Your task to perform on an android device: I intended to stay in Jerusalem for a few days. In the Airbnb app, look for a hotel in Jerusalem for two adults to stay from October 30 to November 2.
Image 0: 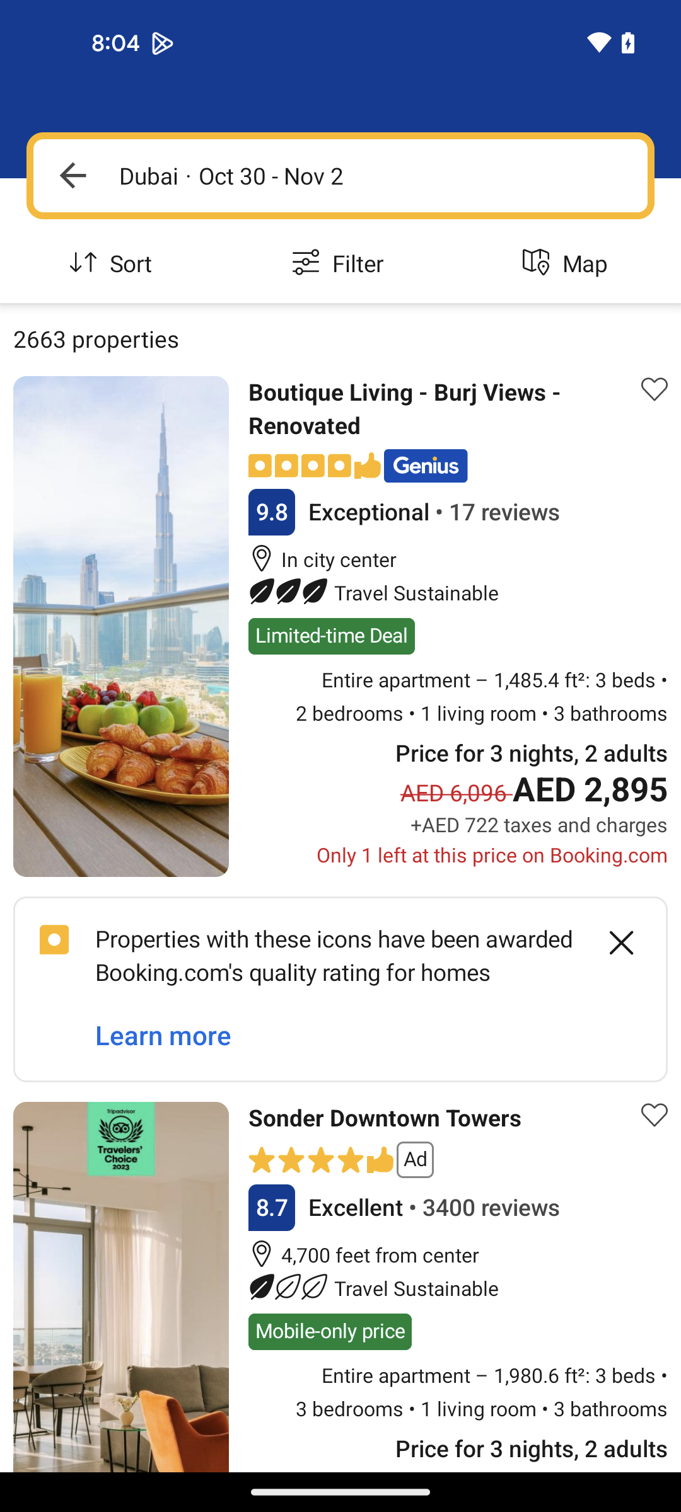
Open Airbnb app
Step 0: open app "Airbnb"
Image 1: 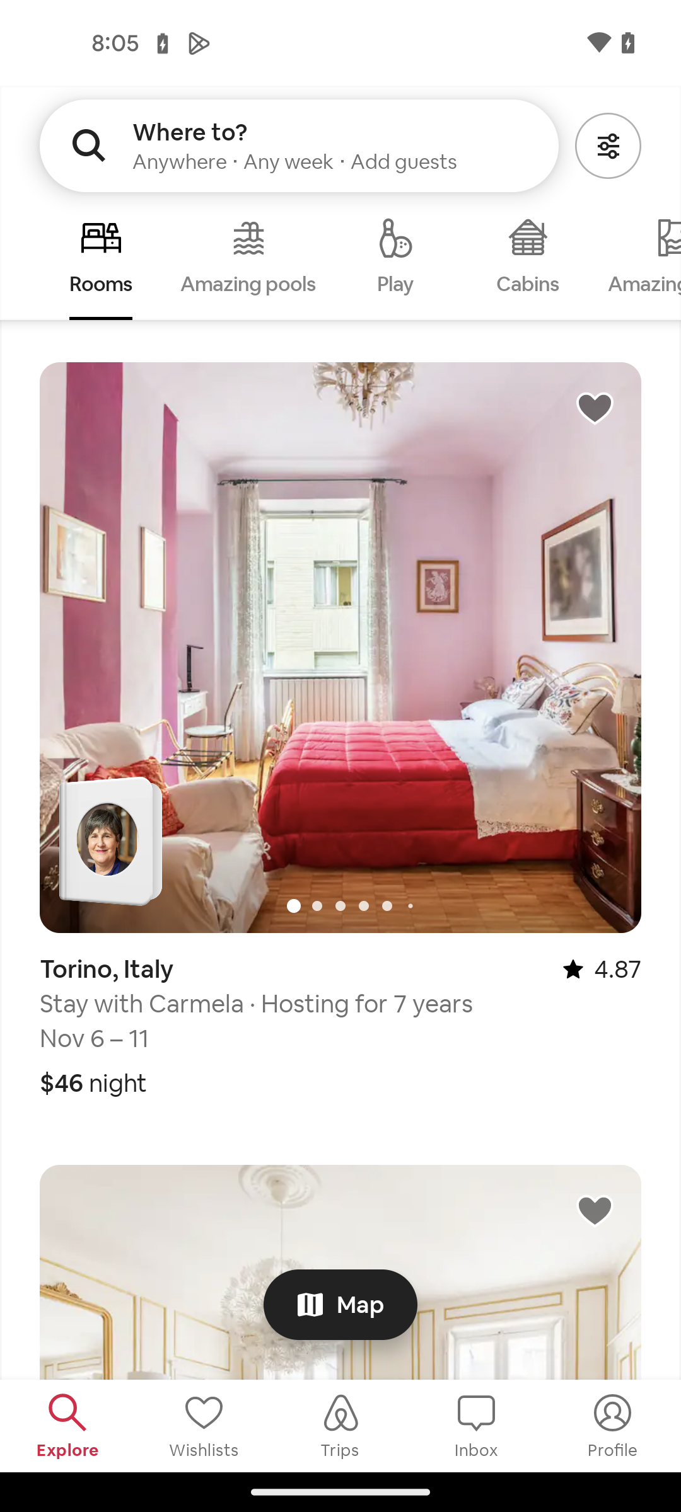
Click on the Where to? search bar
Step 1: click (110, 149)
Image 2: 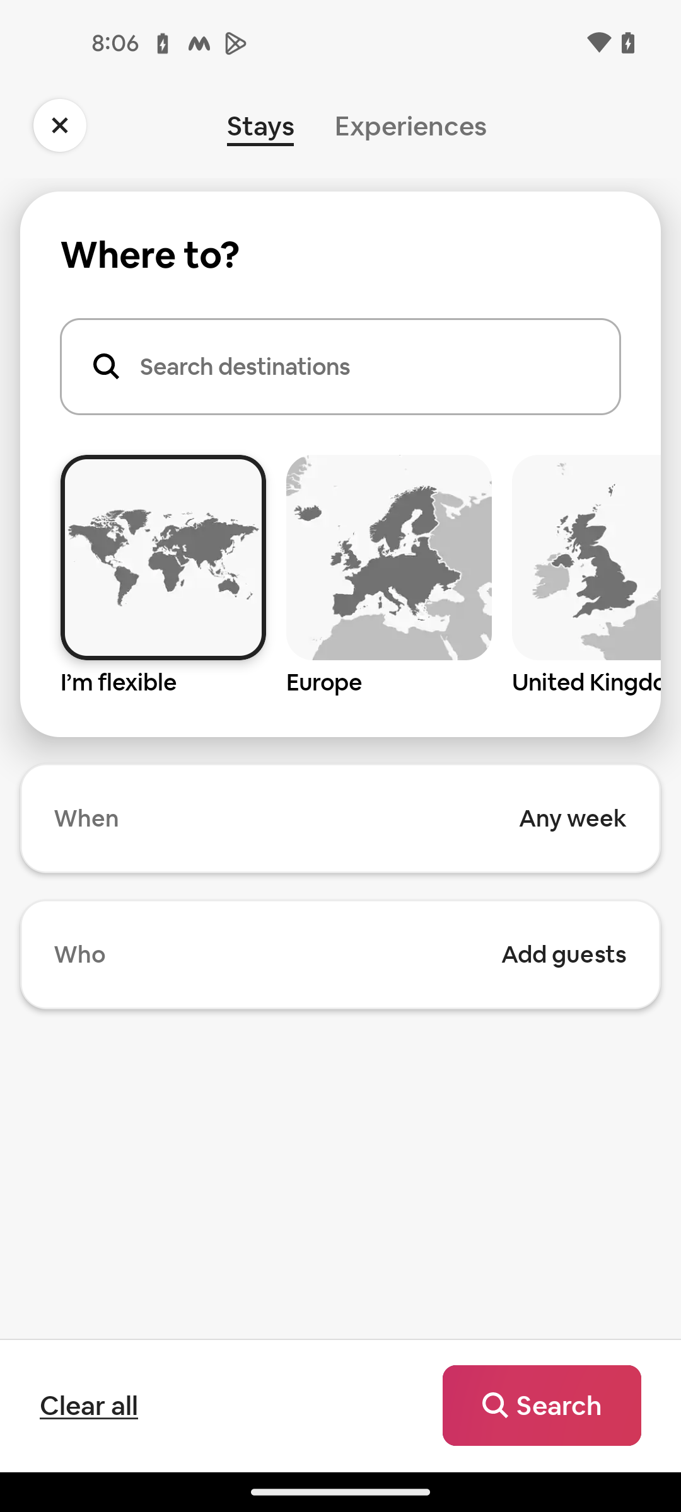
Click on the Search destinations search bar
Step 2: click (340, 464)
Image 3: 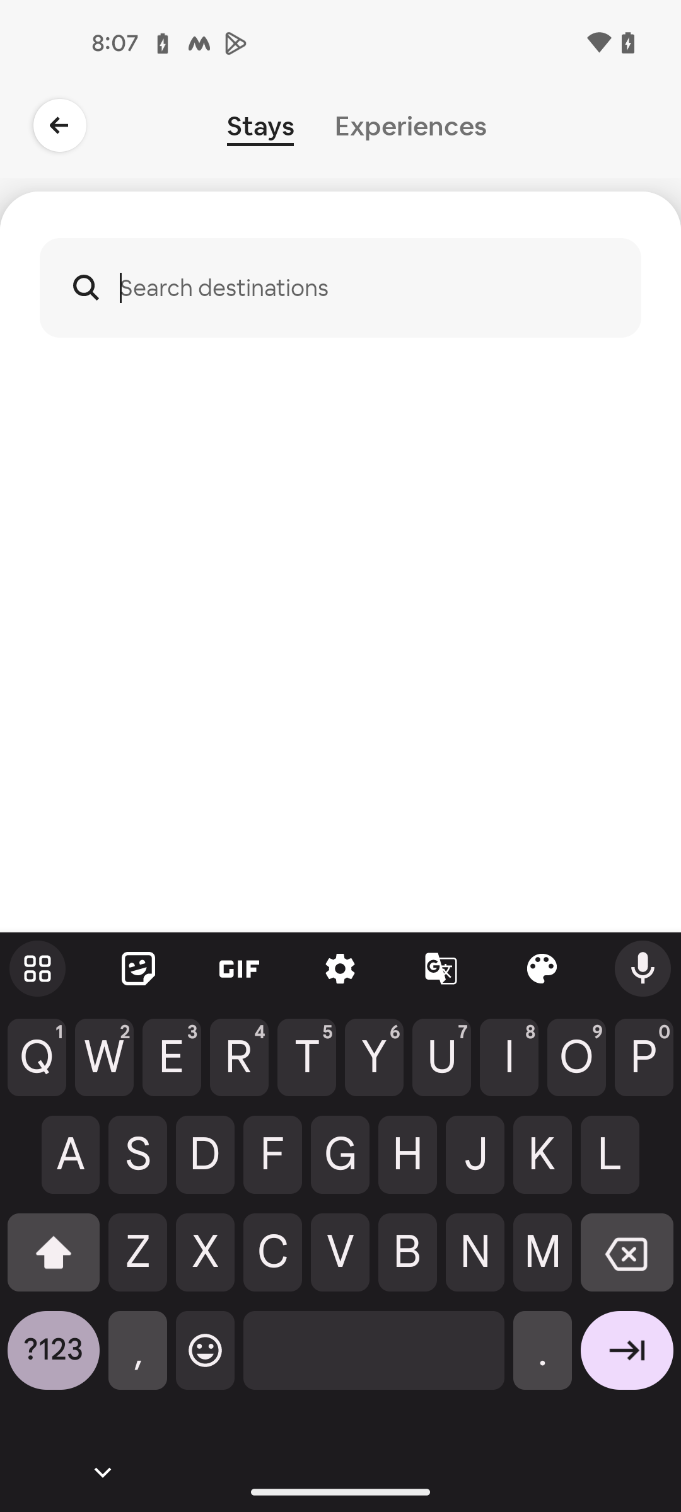
Search for Jerusalem
Step 3: type "Jerusalem"
Image 5: 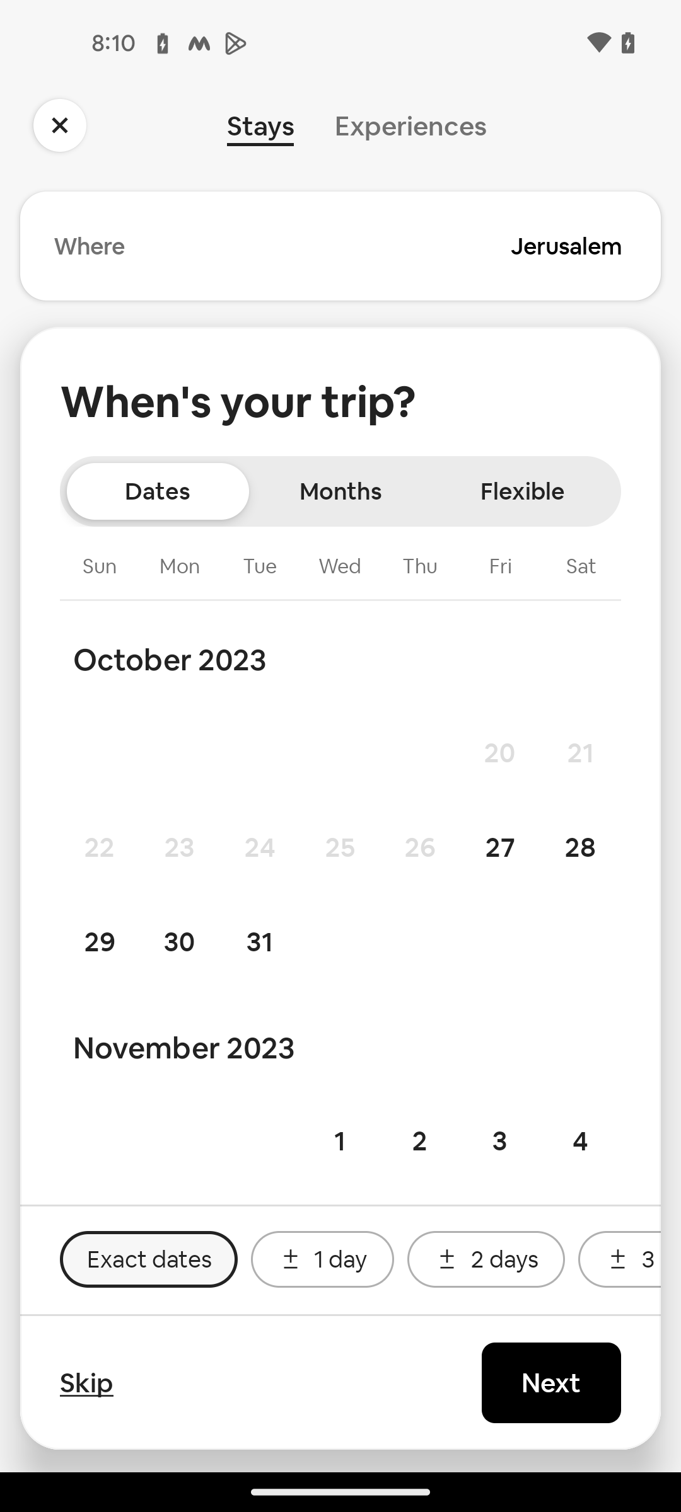
Select check in date 30 October
Step 5: click (180, 942)
Image 6: 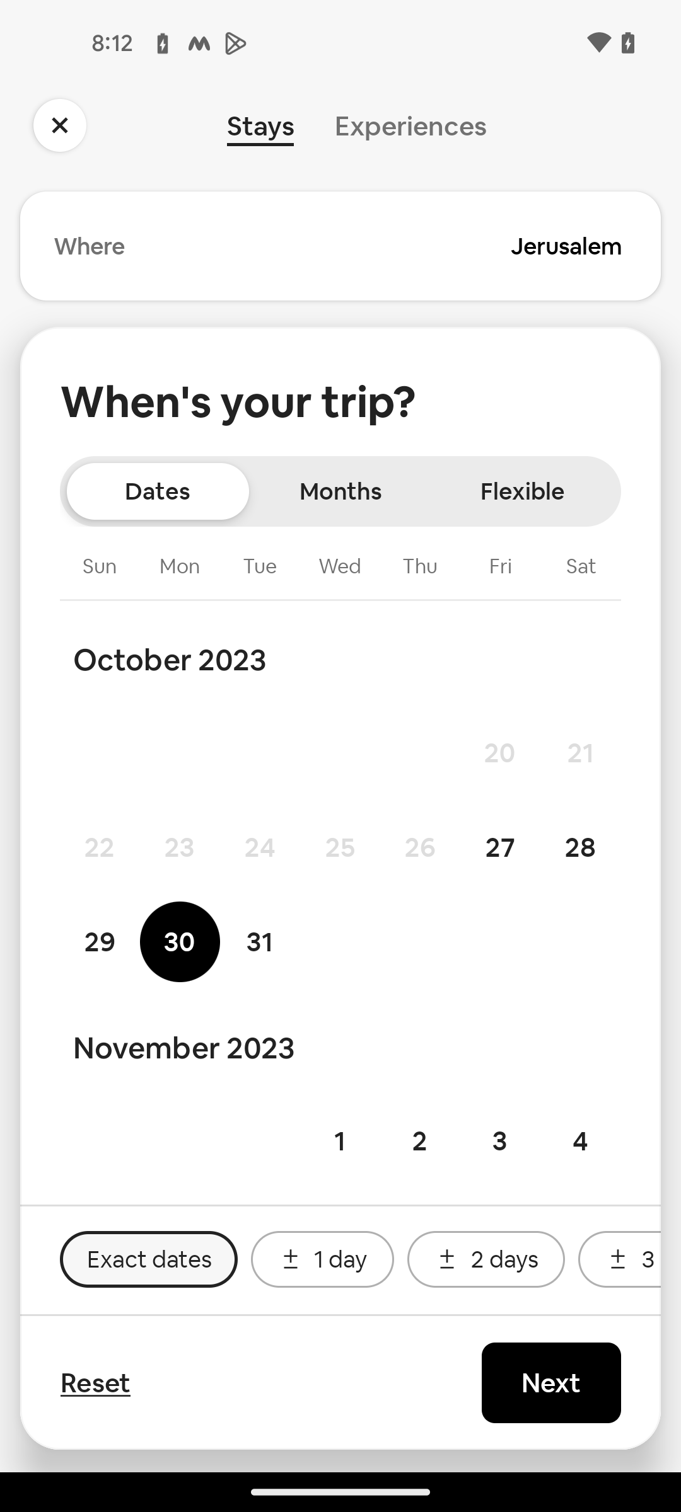
Select Check out date 2 November
Step 6: click (420, 1140)
Image 7: 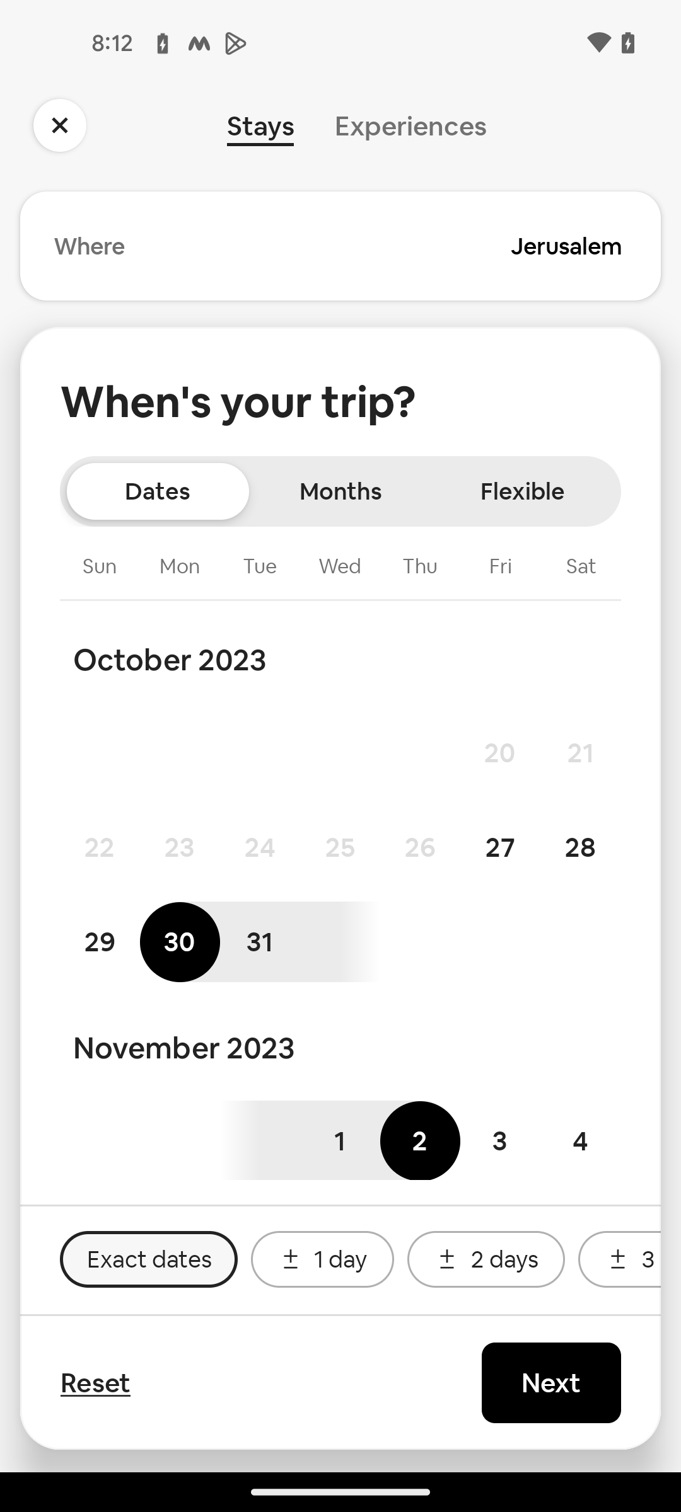
Click on Next button
Step 7: click (551, 1383)
Image 8: 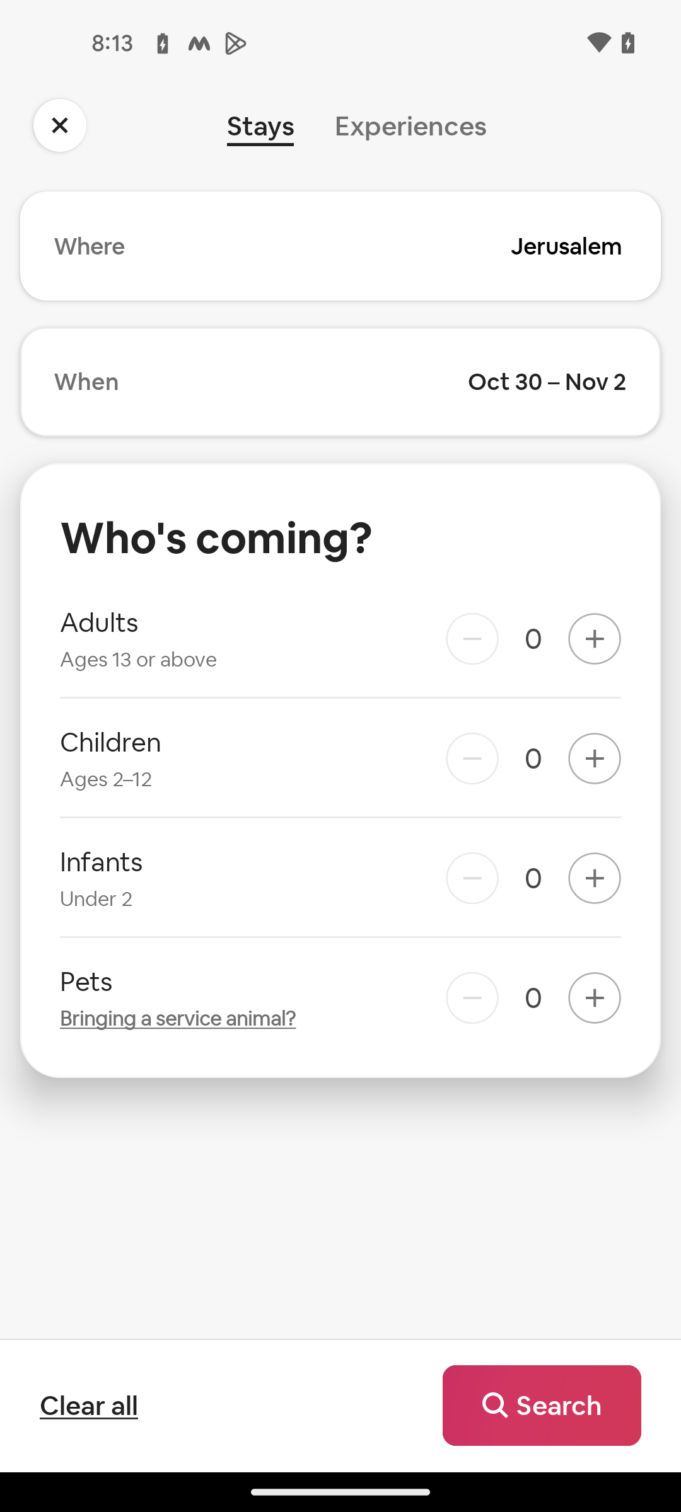
Click on plus icon 2 times for Adults 
Step 8: click (594, 638)
Image 9: 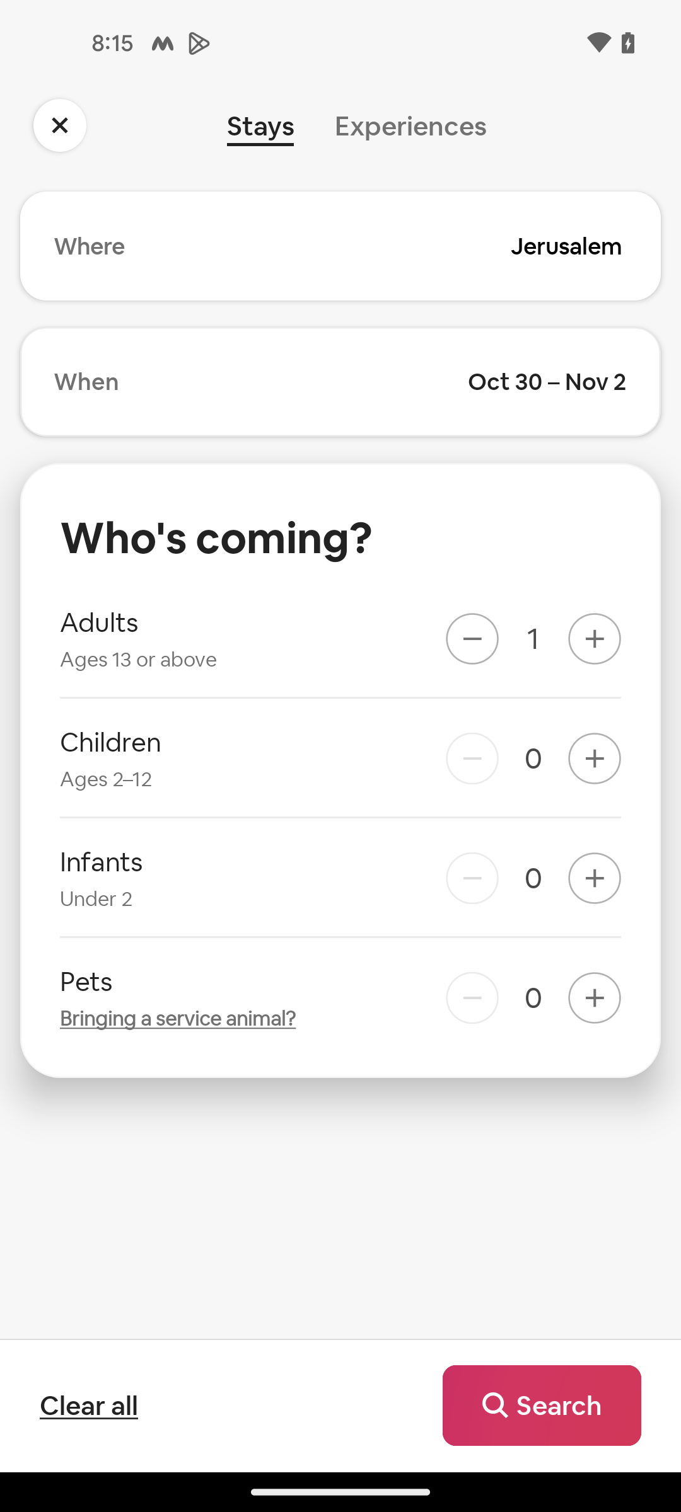
Click on plus icon 2 times for Adults 
Step 9: click (594, 638)
Image 10: 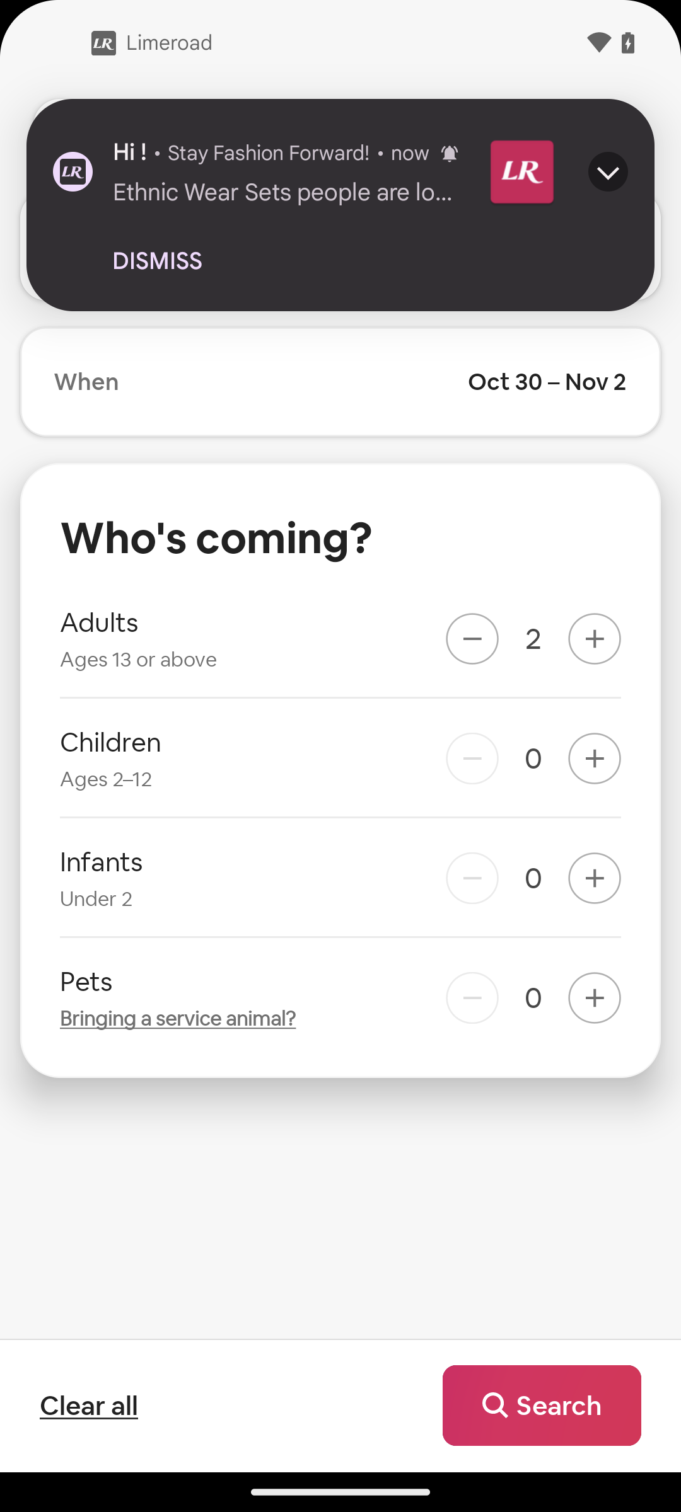
Click on the Search icon at the bottom right corner
Step 10: click (542, 1406)
Image 11: 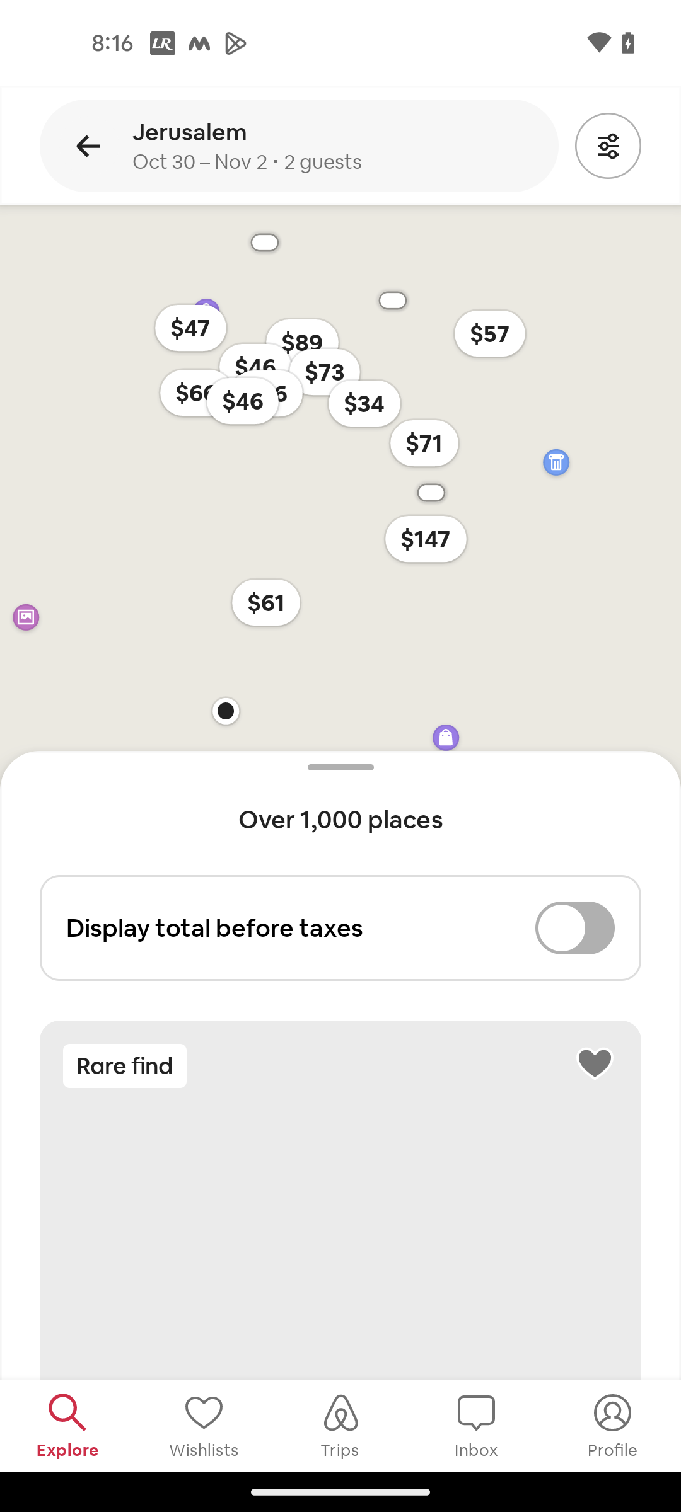
Click on the Search icon at the bottom right corner
Step 11: wait